Your task to perform on an android device: Delete the things to buy in the future note in the Super Note app.
Image 0: 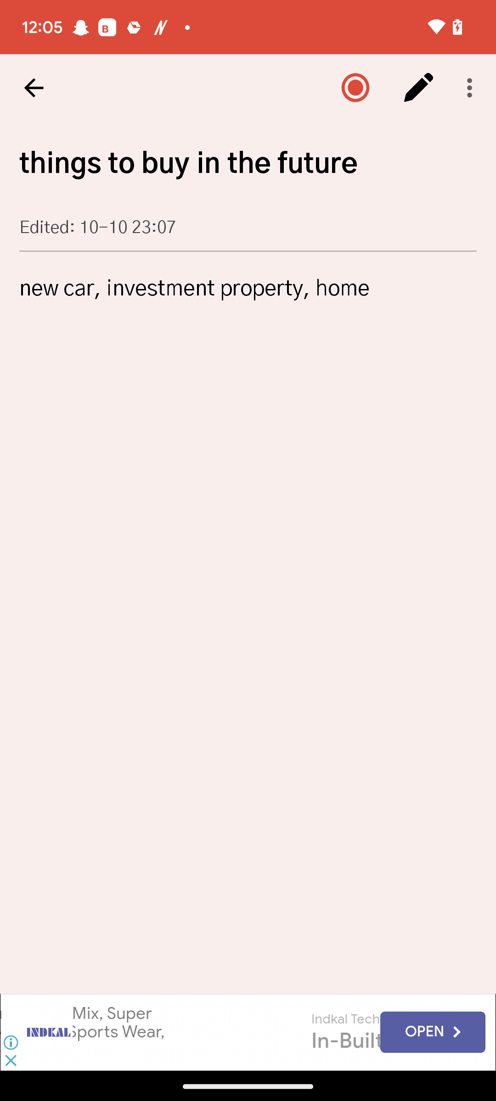
Click on ellipsis icon at the top right corner of the screen.
Step 0: click (472, 88)
Image 2: 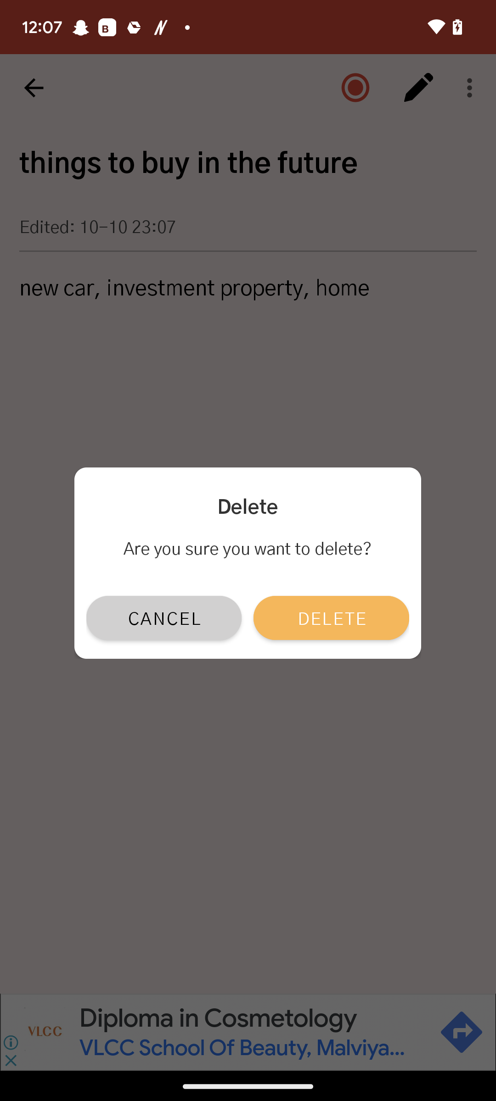
Click on Delete button in the middle of the screen.
Step 2: click (331, 618)